Your task to perform on an android device: Open the Google Maps app and check the traffic condition of your route
Image 0: 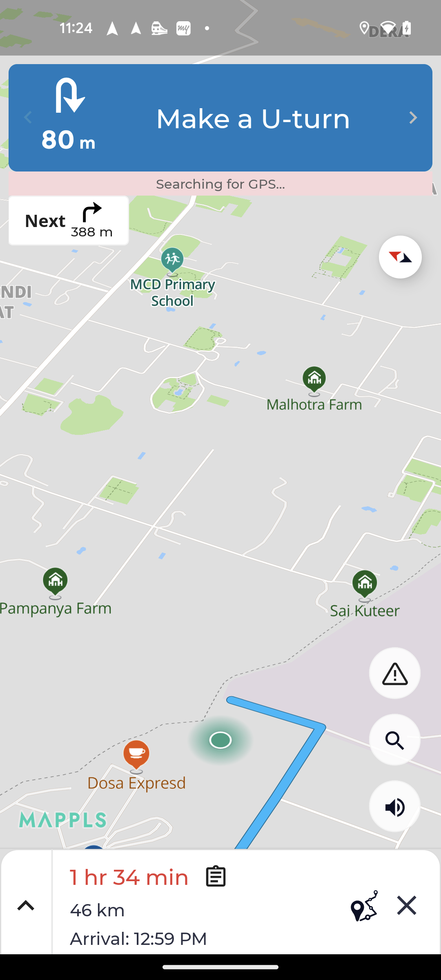
Open the google maps app
Step 0: open app "Maps"
Image 1: 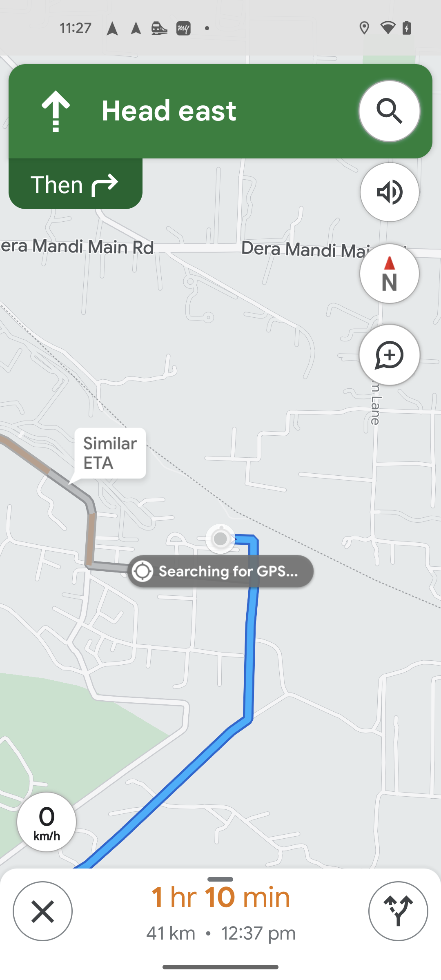
go back
Step 1: press back button
Image 2: 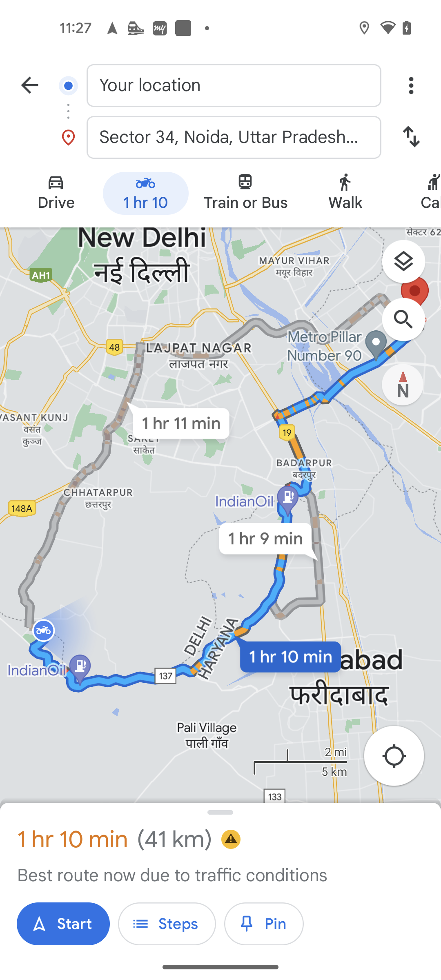
click on layer icon
Step 2: click (410, 266)
Image 3: 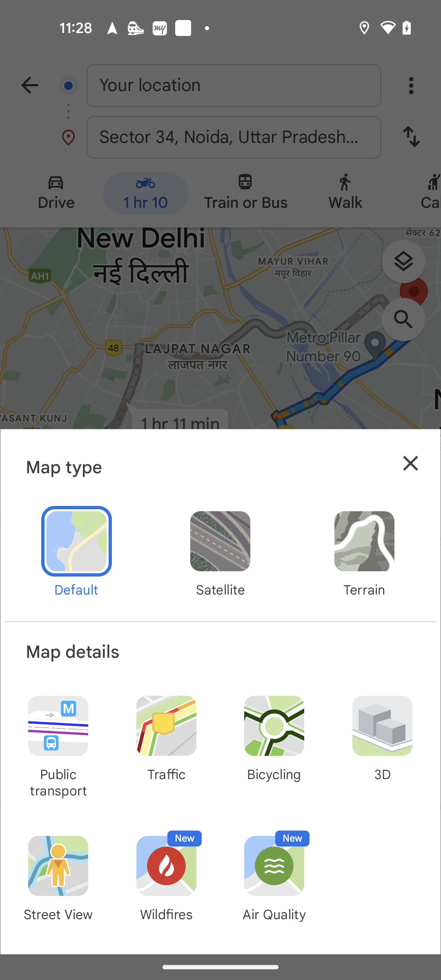
select traffic
Step 3: click (166, 737)
Image 4: 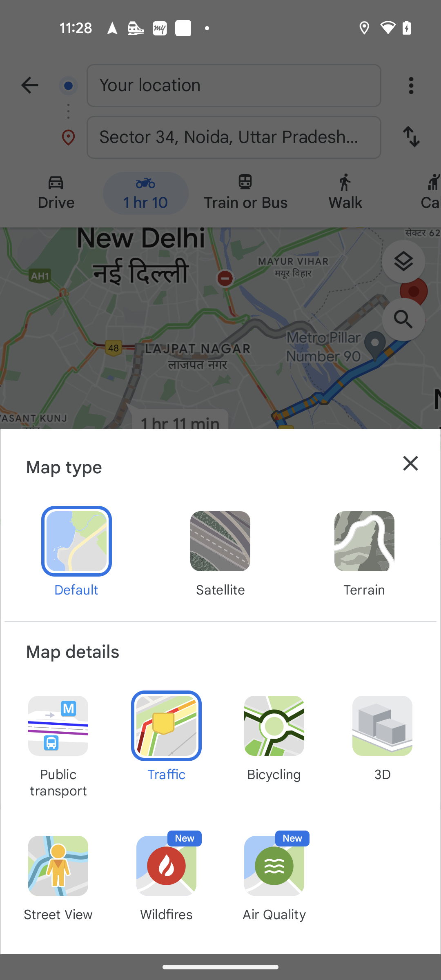
close the drawer
Step 4: click (410, 463)